Your task to perform on an android device: Open Khelmart app and Search for Tennis Racket in the Tennis category.
Image 0: 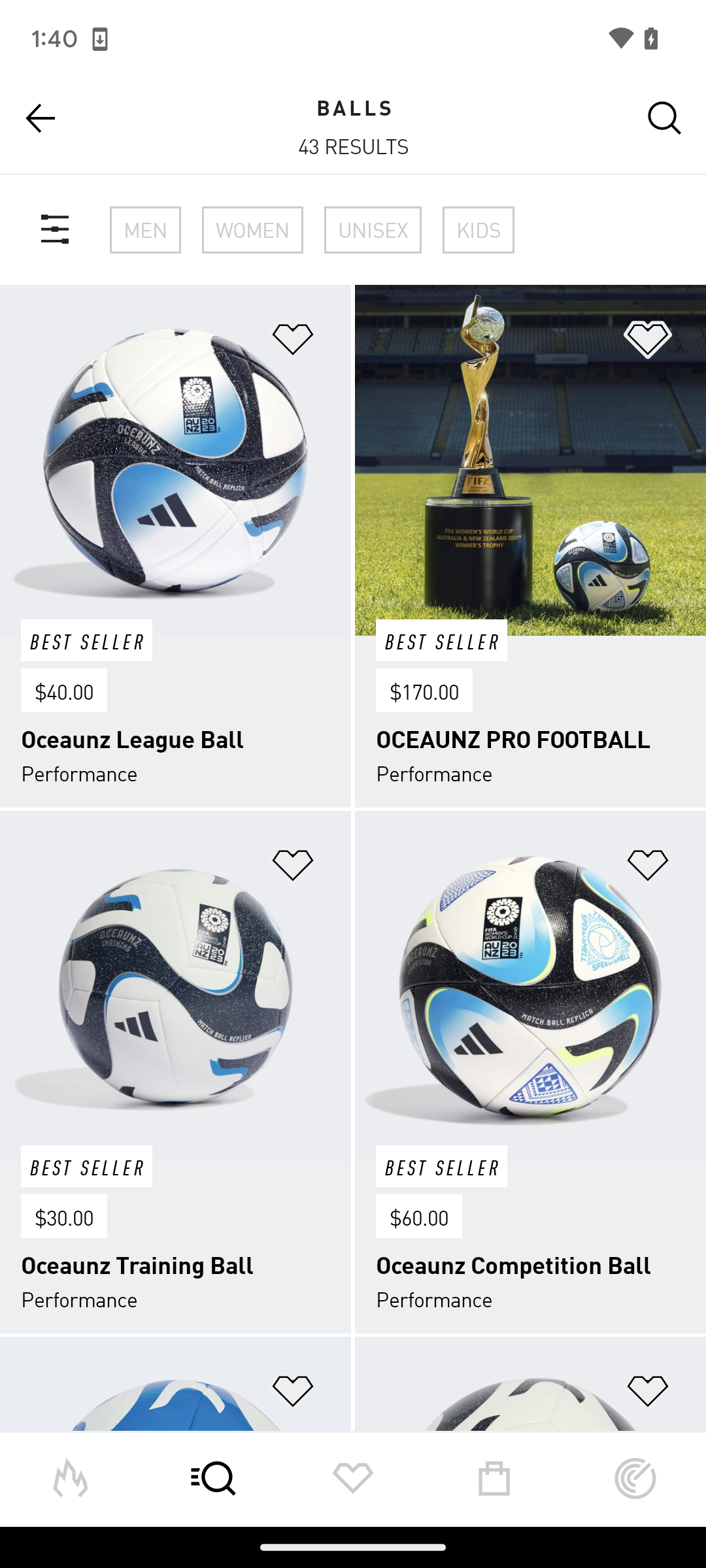
Open Khelmart app.
Step 0: open app "khelmart"
Image 1: 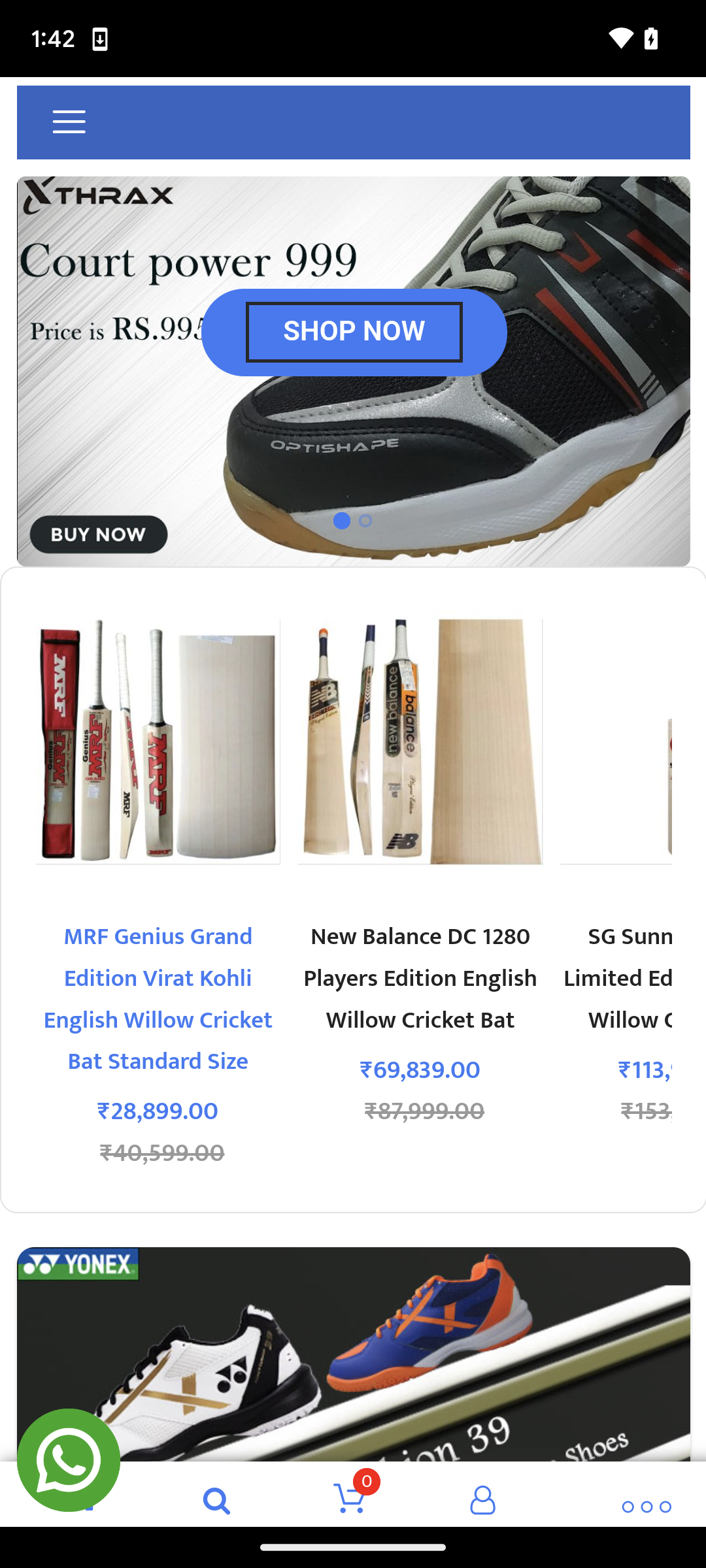
Click on the Menu Icon at the top left corner of the screen.
Step 1: click (363, 802)
Image 2: 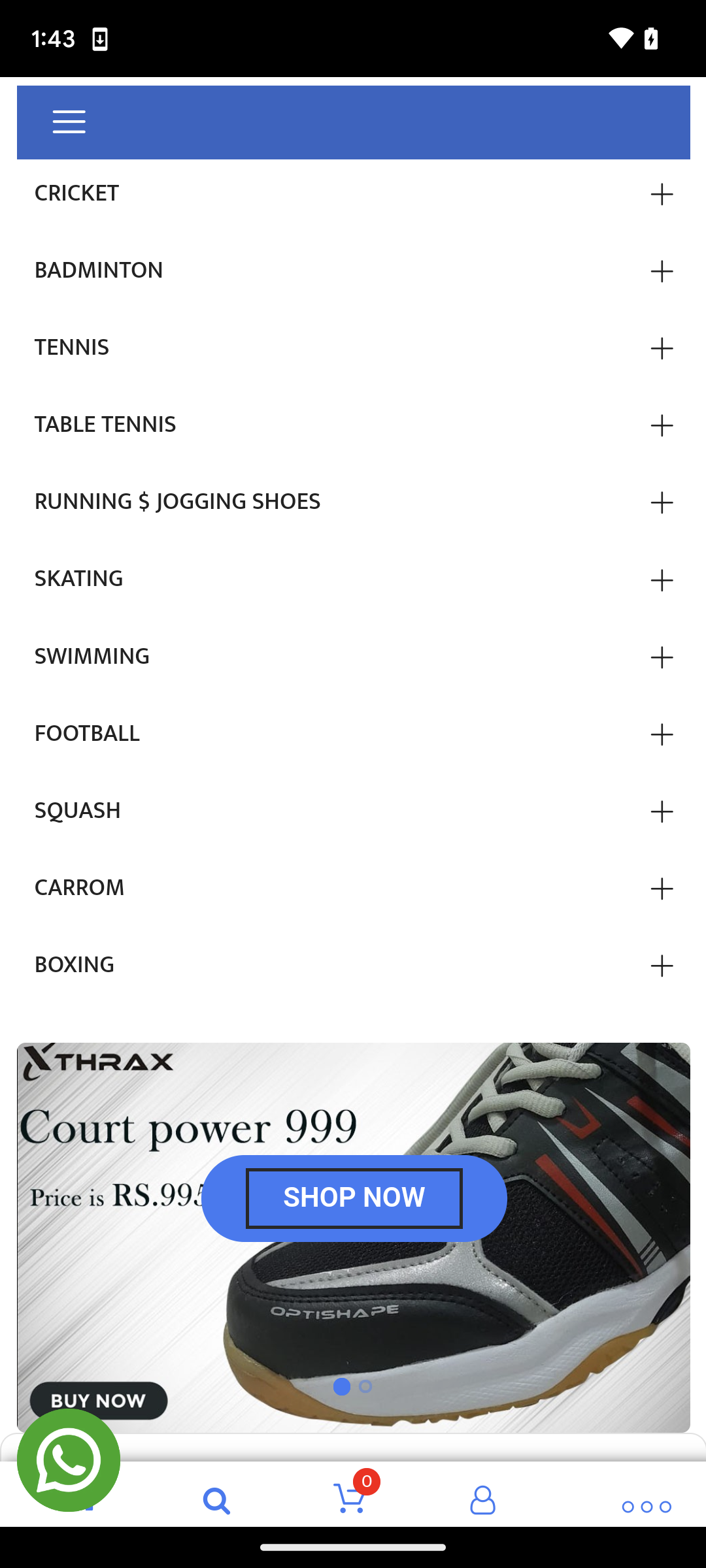
Click on the Tennis Category option.
Step 2: click (71, 348)
Image 3: 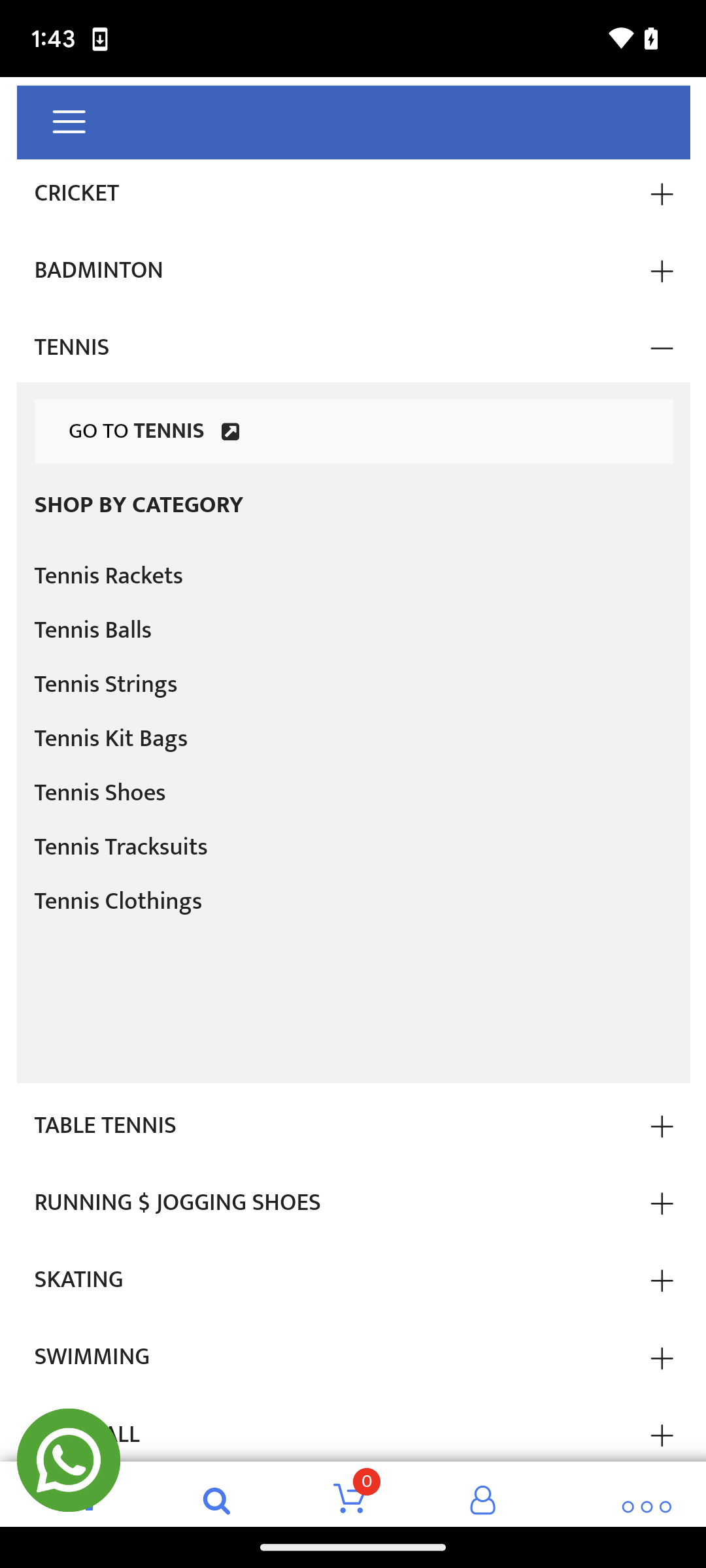
Click on the Tennis Racket option.
Step 3: click (109, 578)